Your task to perform on an android device: To inquire about the question "Did you like the event?" add the Dropdown field in the Employment Fair Survey form and add the two answer choices, Yes or No, in the Dropbox.
Image 0: 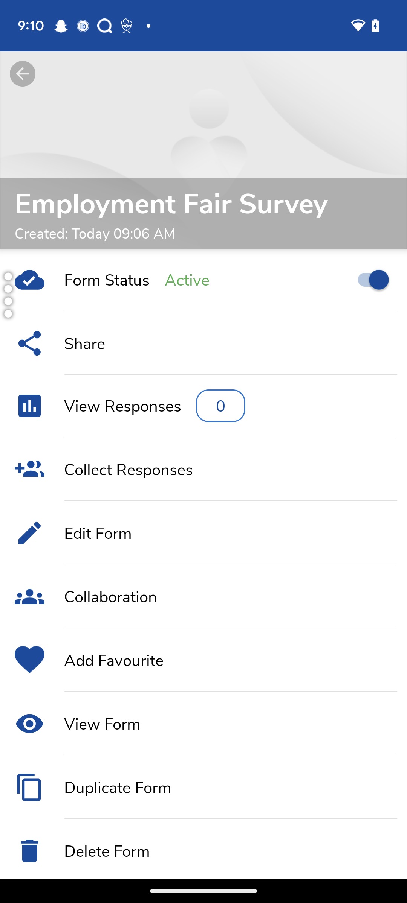
Click on the Edit Form tab.
Step 0: click (98, 533)
Image 1: 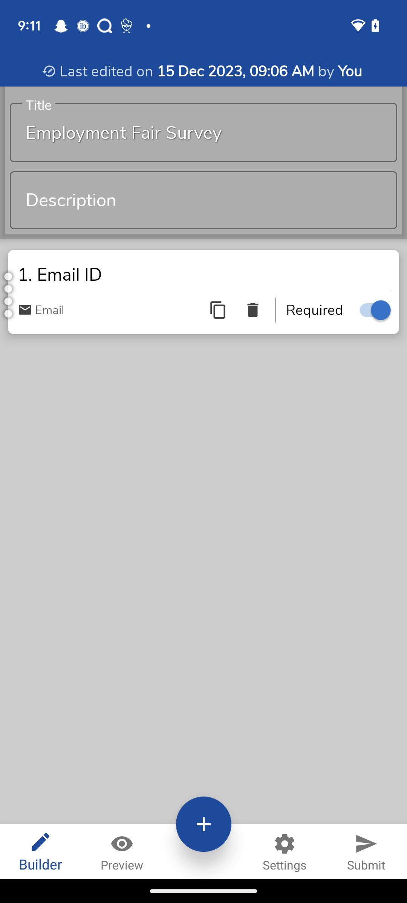
Click on +icon at the bottom.
Step 1: click (204, 816)
Image 2: 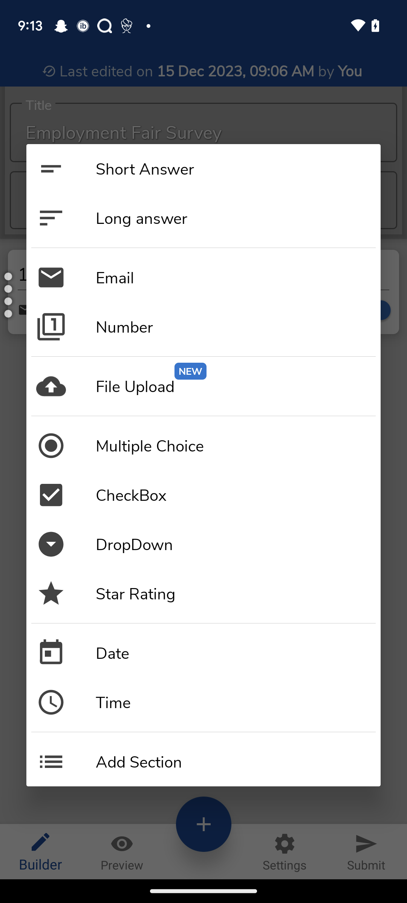
Click on the DropDown tab.
Step 2: click (135, 544)
Image 5: 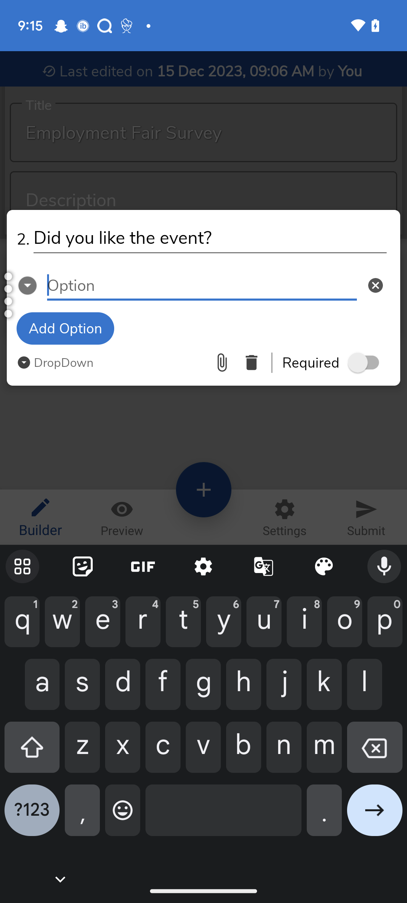
Type yes in the Input box.
Step 5: type "Yes"
Image 6: 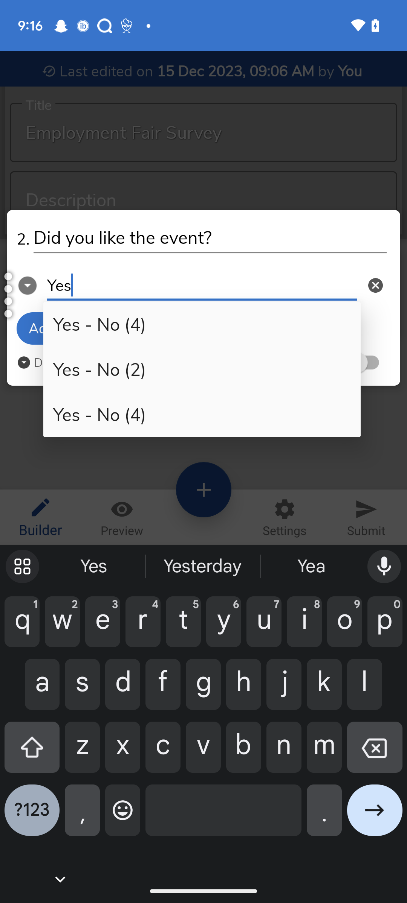
Select the Second tab "Yes-No(2)".
Step 6: click (202, 369)
Image 7: 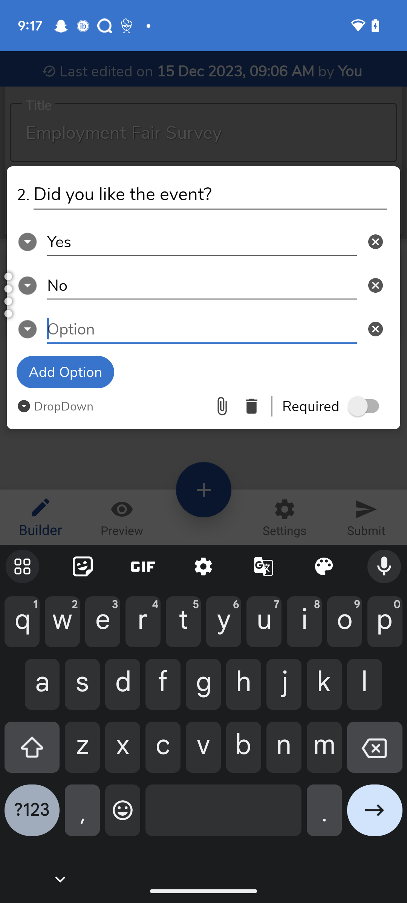
go back to the previous page.
Step 7: press back button